Your task to perform on an android device: I decided to read my favorite book, The Pillars of the Earth by Ken Follett, in the Google Play Books app, and my wife also asked me to share this book with her on the Gmail app, so share this book with my wife at clarawagner98b@gmail.com in the Gmail app.
Image 0: 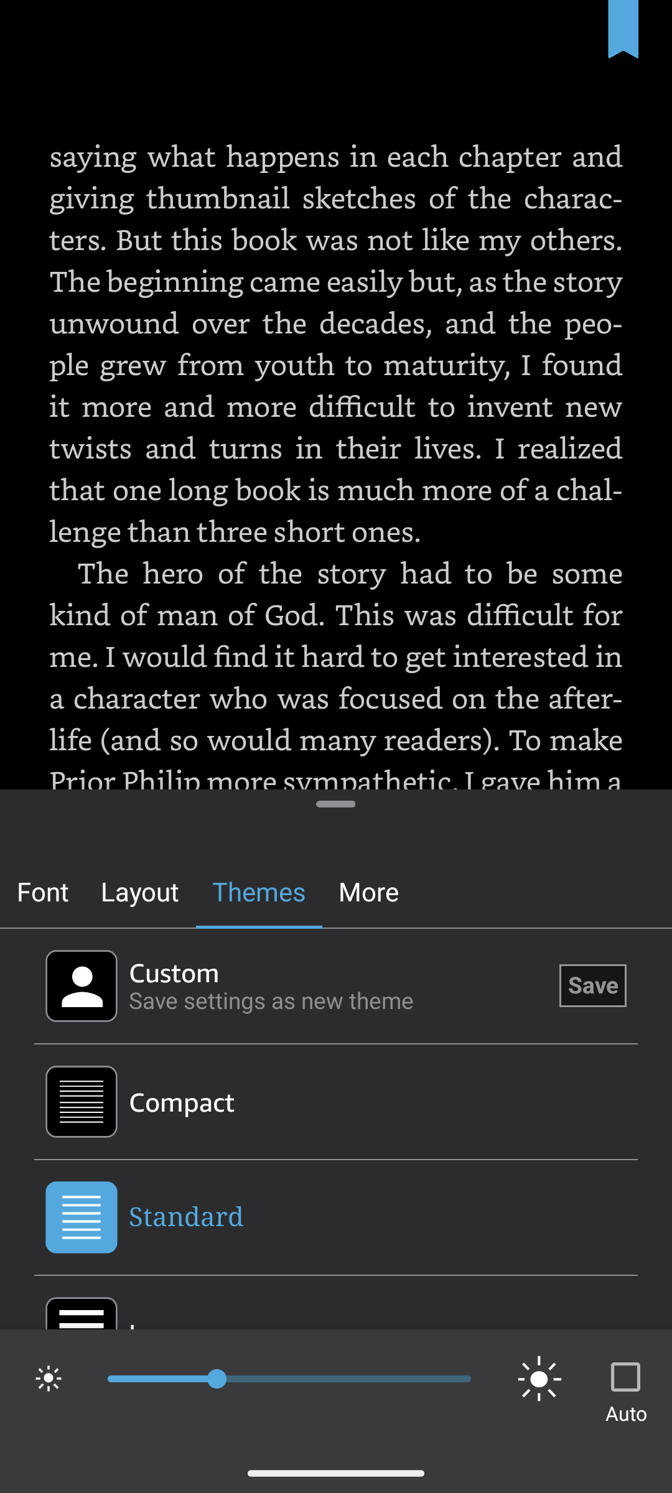
Open the Google Play Books app.
Step 0: open app "Google Play Books"
Image 1: 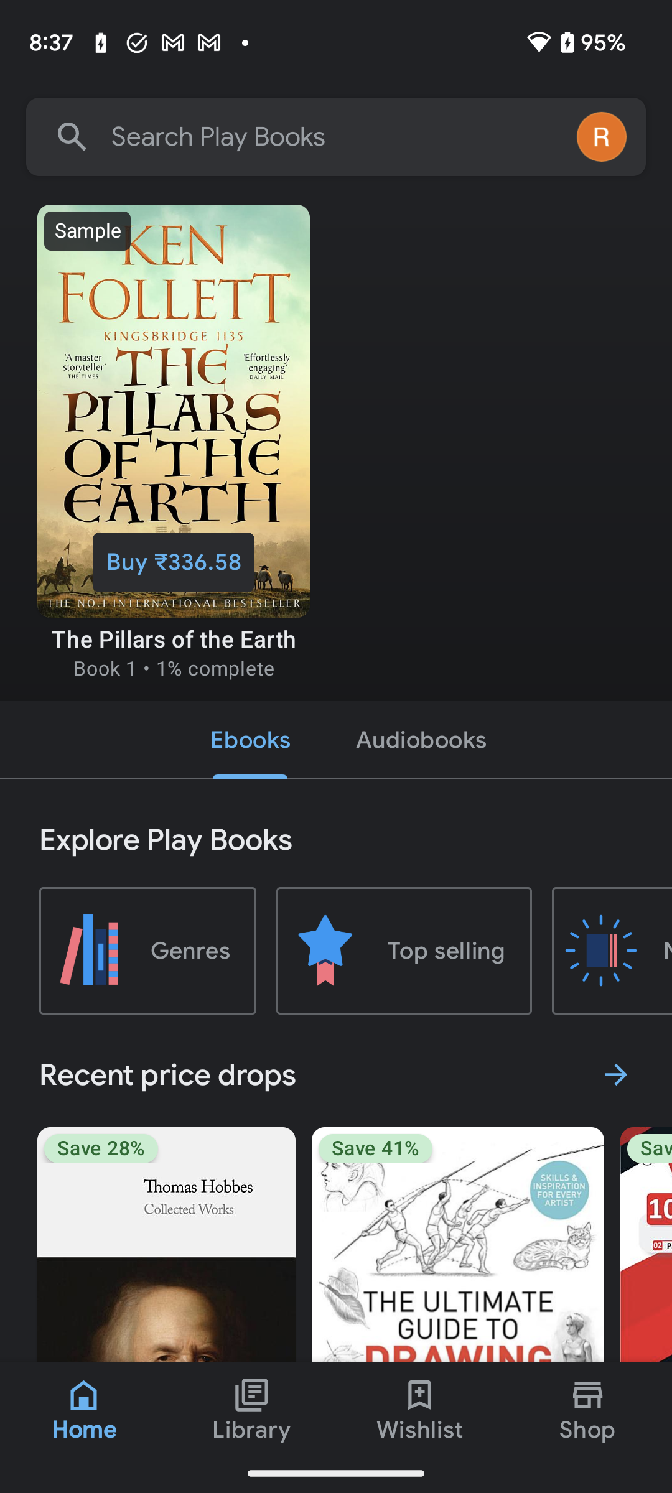
Click on the search bar at the top of the screen to search for the book.
Step 1: click (218, 136)
Image 2: 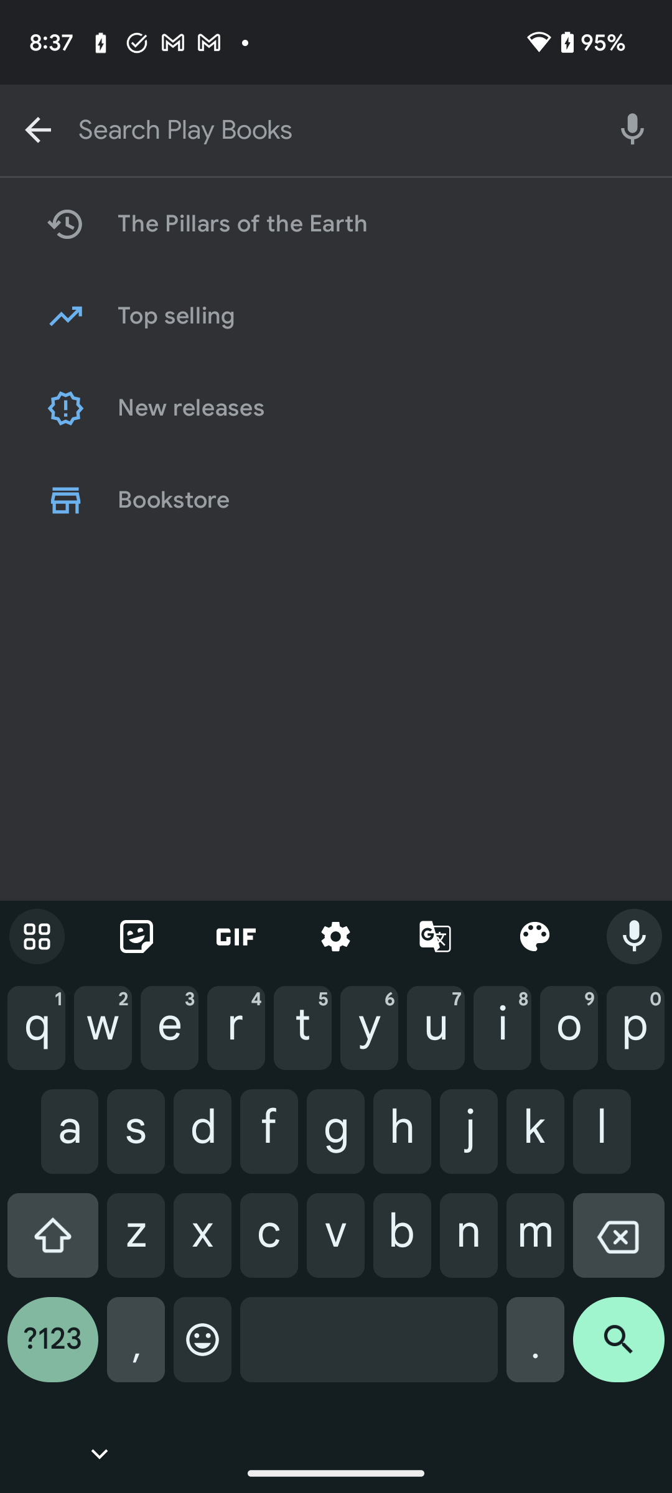
Type The Pillars of the Earth in the search bar to search for the book.
Step 2: type "The Pillars of the Earth"
Image 3: 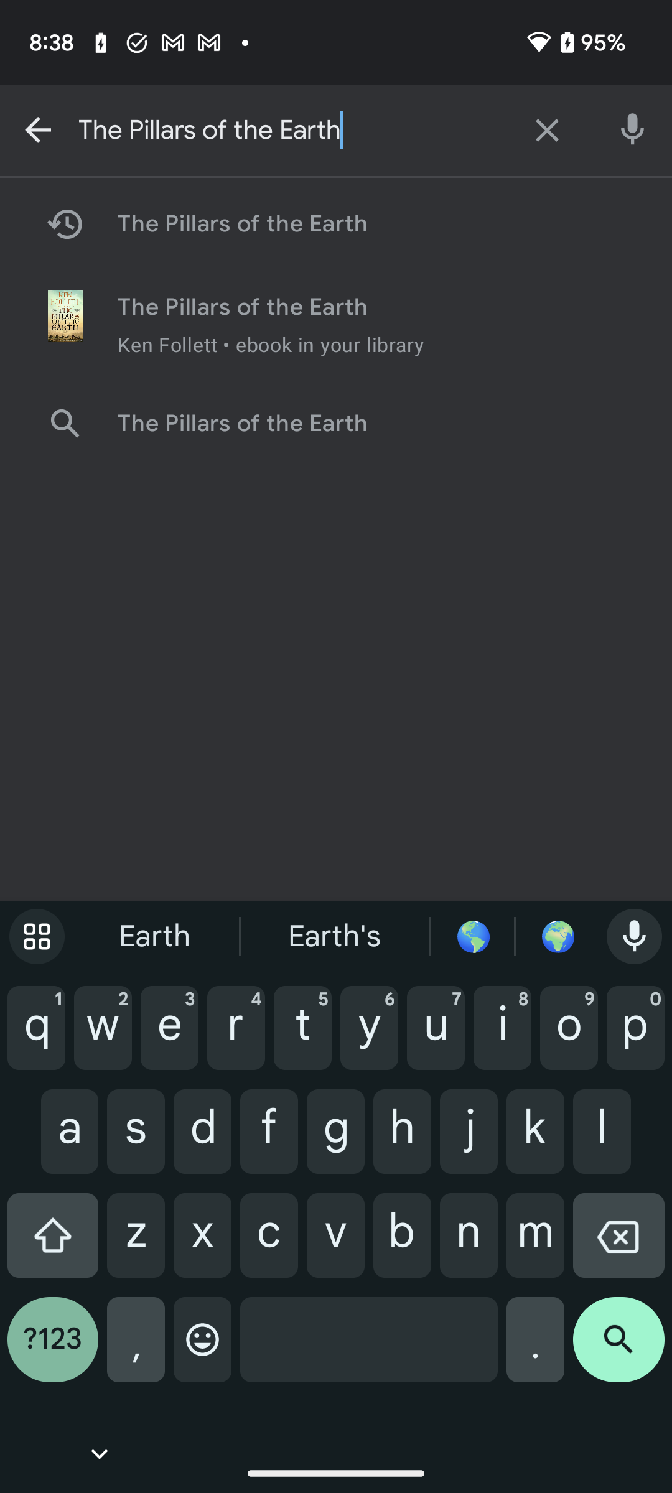
Click on the search icon at the bottom right corner of the screen to view the search result.
Step 3: click (618, 1349)
Image 4: 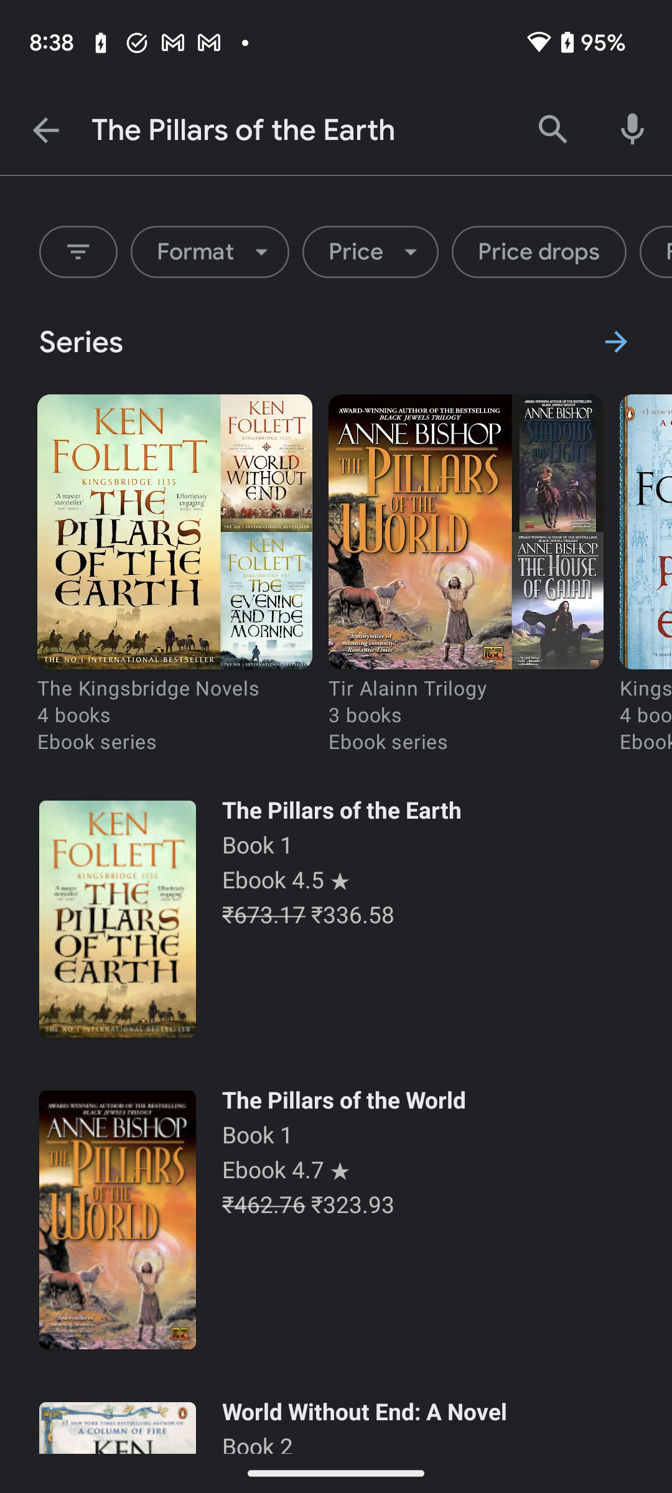
Click on the book The Pillars of the Earth to view the share option of this book.
Step 4: click (414, 809)
Image 5: 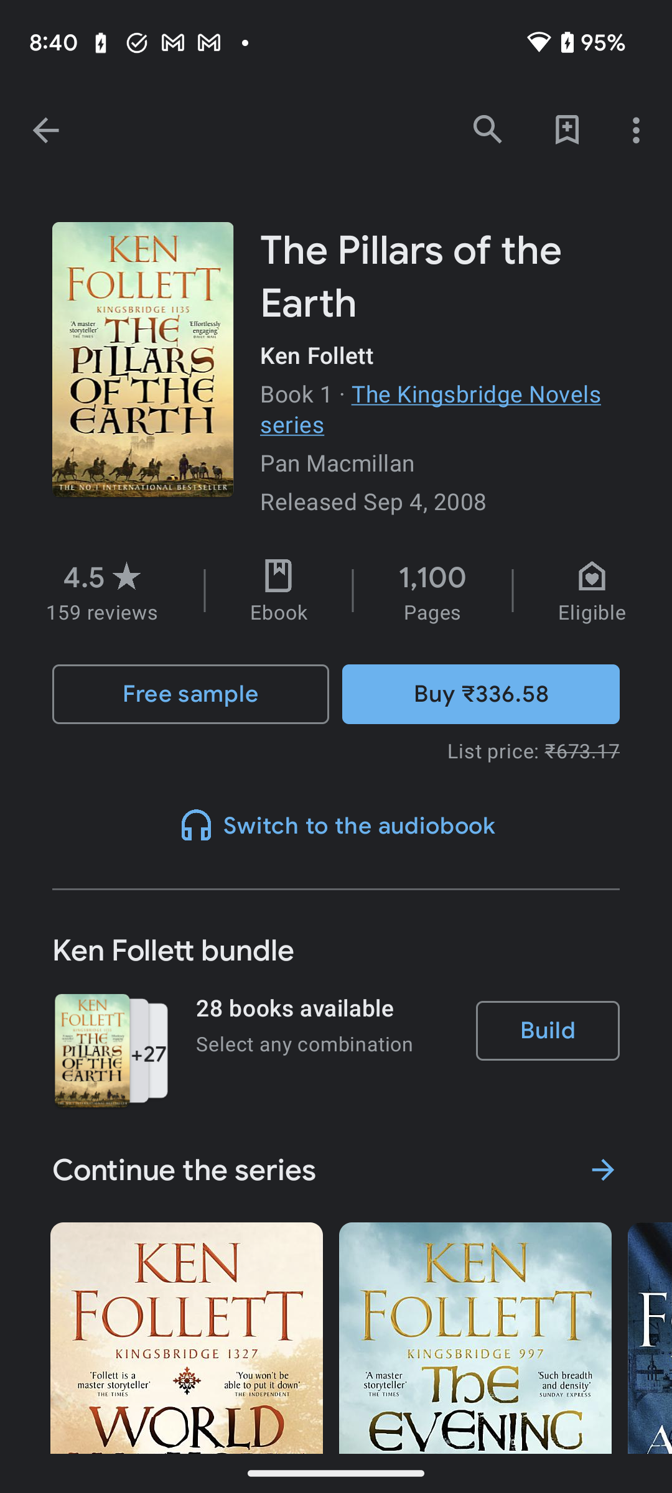
Click on the three dots icon at the top right corner of the screen to view the share option of this book.
Step 5: click (639, 130)
Image 6: 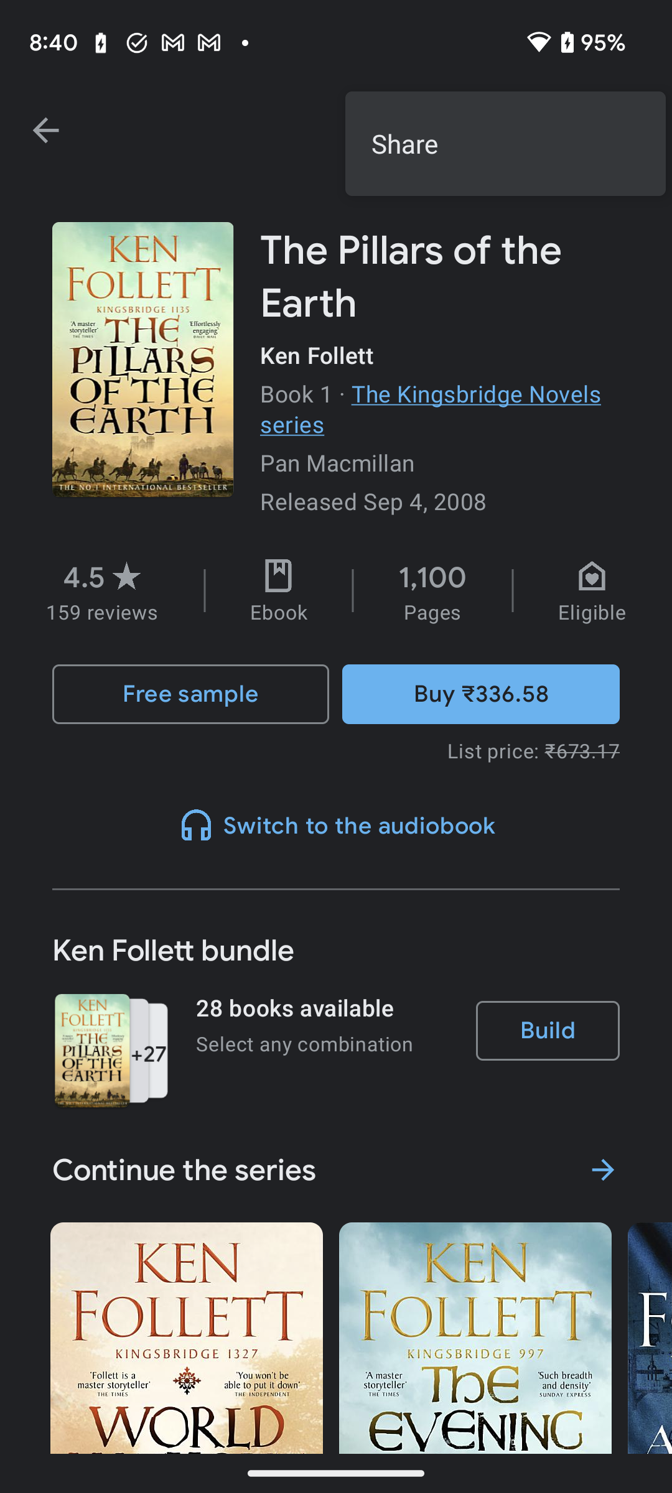
Click on the Share option to share this book with my wife.
Step 6: click (505, 143)
Image 7: 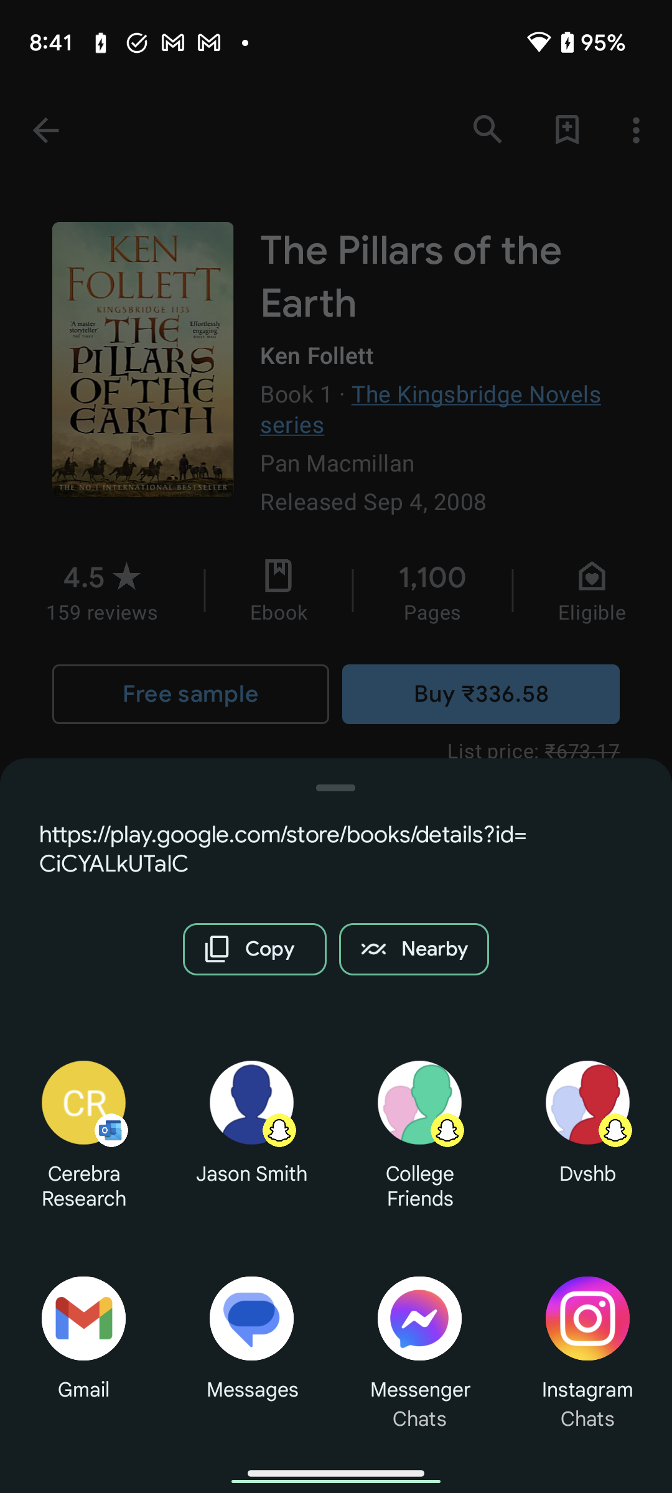
Click on the Gmail app icon to select the Gmail app.
Step 7: click (83, 1318)
Image 8: 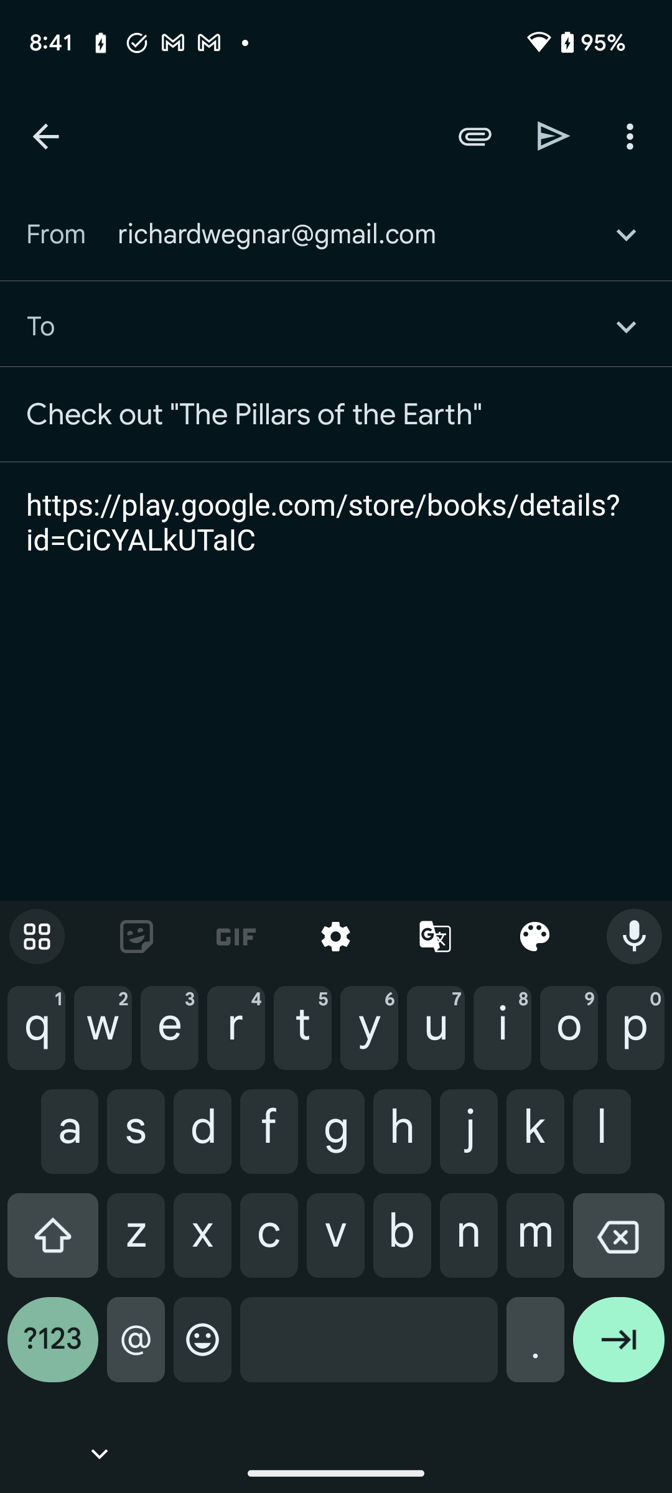
Type clarawagner98b@gmail.com in the recipient section
Step 8: type "clarawagner98b@gmail.com"
Image 9: 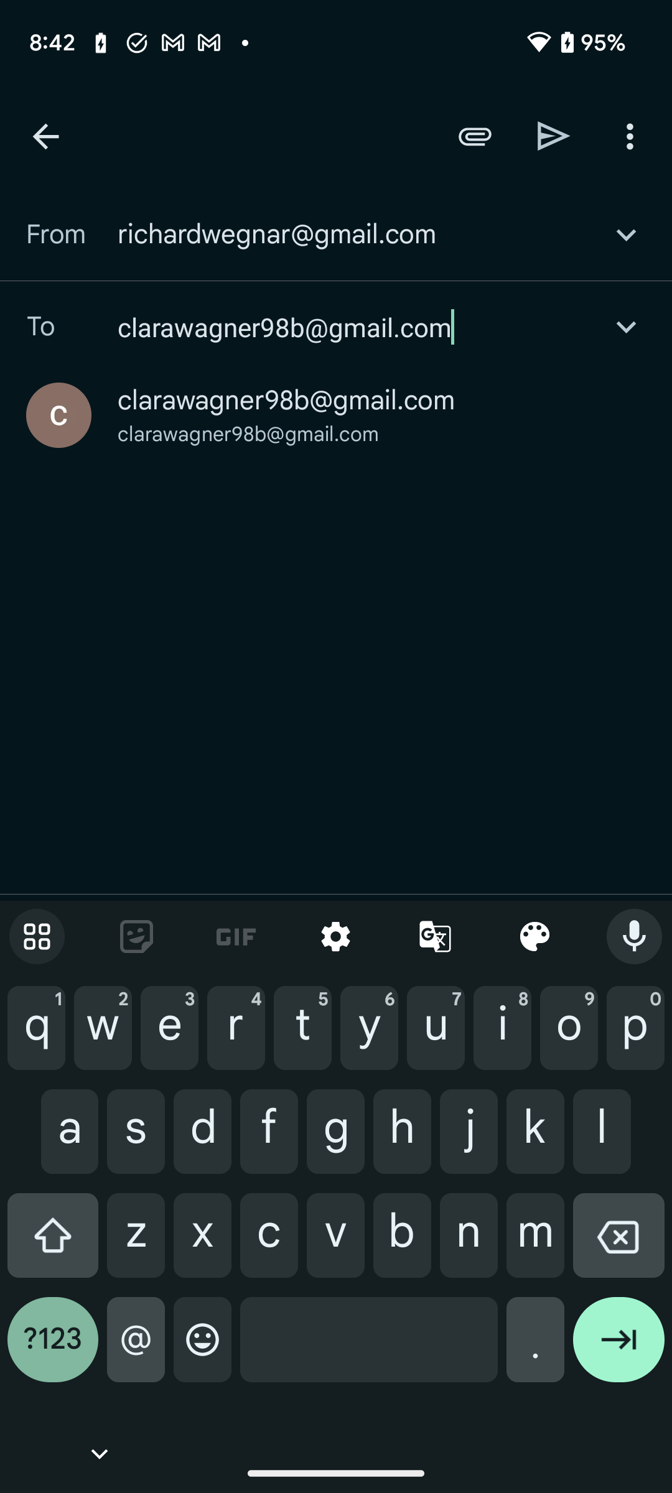
Click on the suggested account to select the recipient account
Step 9: click (286, 400)
Image 10: 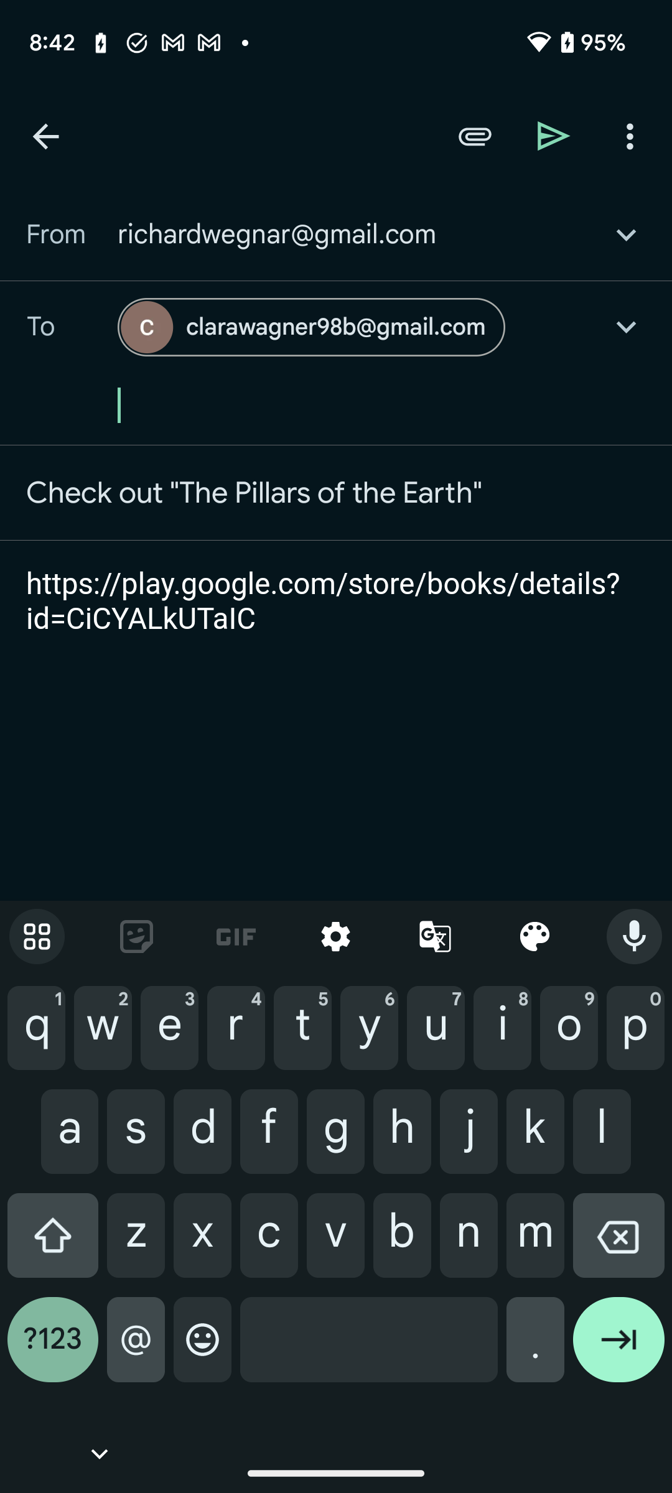
Click on the send icon at the top right corner of the screen to send this file to my wife
Step 10: click (554, 136)